Your task to perform on an android device: Delete the reminder named as wedding anniversary .
Image 0: 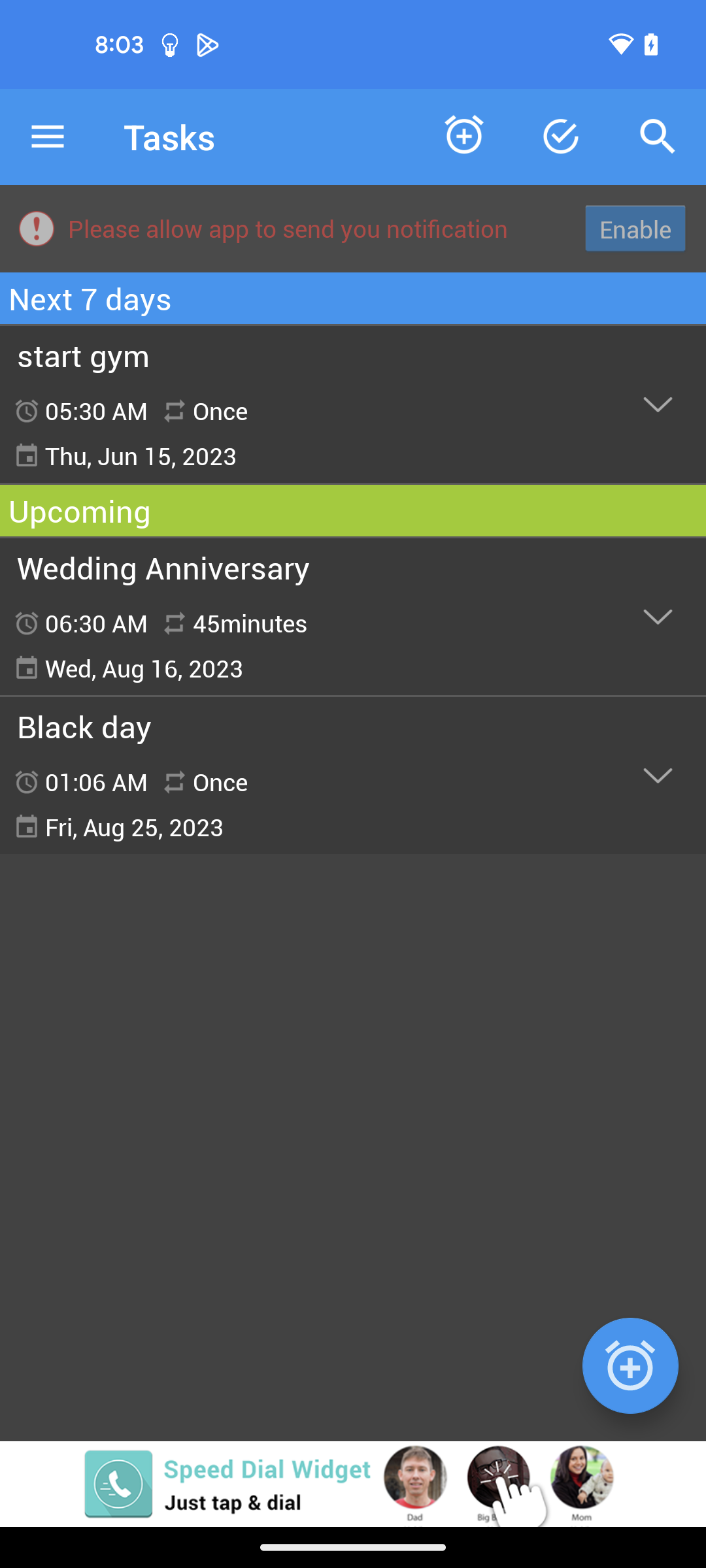
Click on the wedding anniversary reminder
Step 0: click (163, 567)
Image 1: 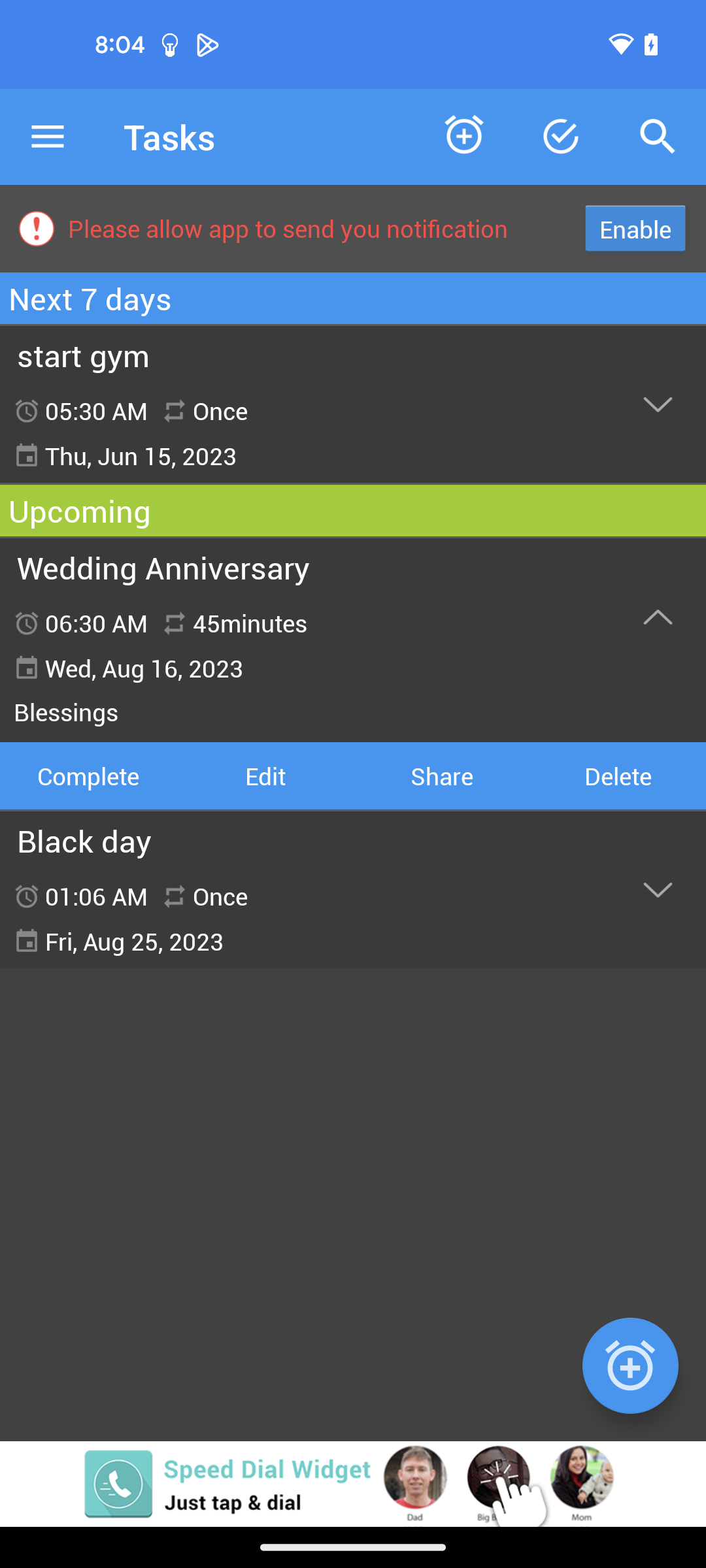
Click on the delete button at the right end of the reminder
Step 1: click (618, 776)